Your task to perform on an android device: I need to check the weather forecast outside on the AccuWeather app because I'm thinking of going outside for a walk.
Image 0: 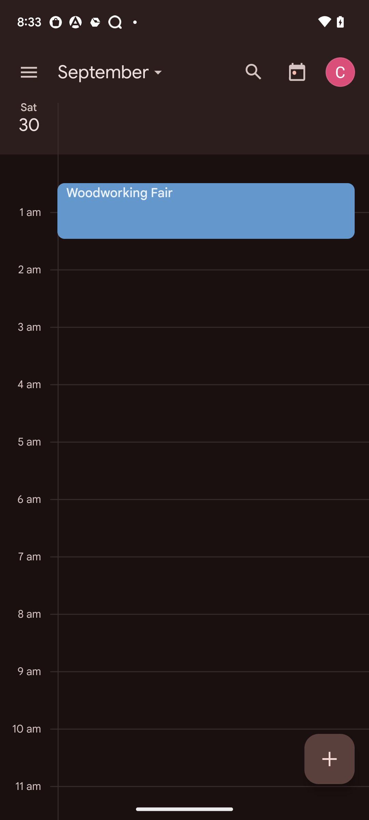
Open AccuWeather app
Step 0: open app "AccuWeather"
Image 1: 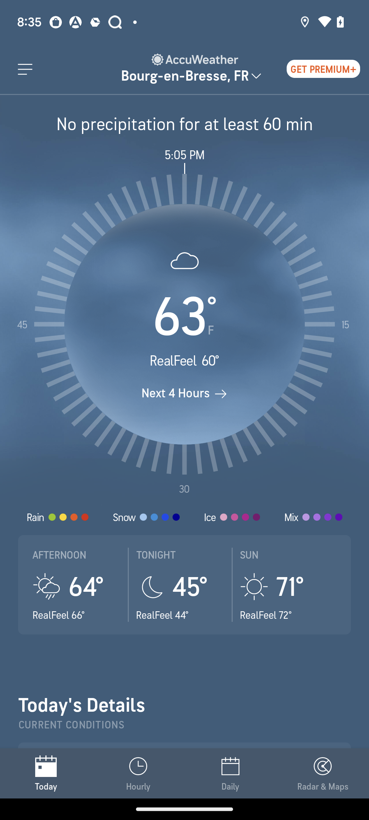
swipe up
Step 1: scroll down